Your task to perform on an android device: I wish to store the present document in the Microsoft365(Office) app under the name Maria Rossi.
Image 2: 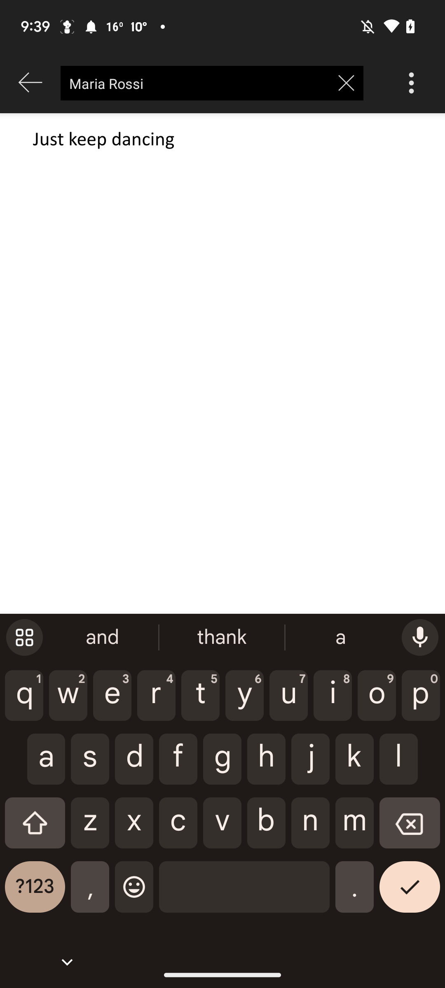
Add name Maria Rossi
Step 2: wait